Your task to perform on an android device: Set a timer for 10 minutes and 10 seconds and start it
Image 0: 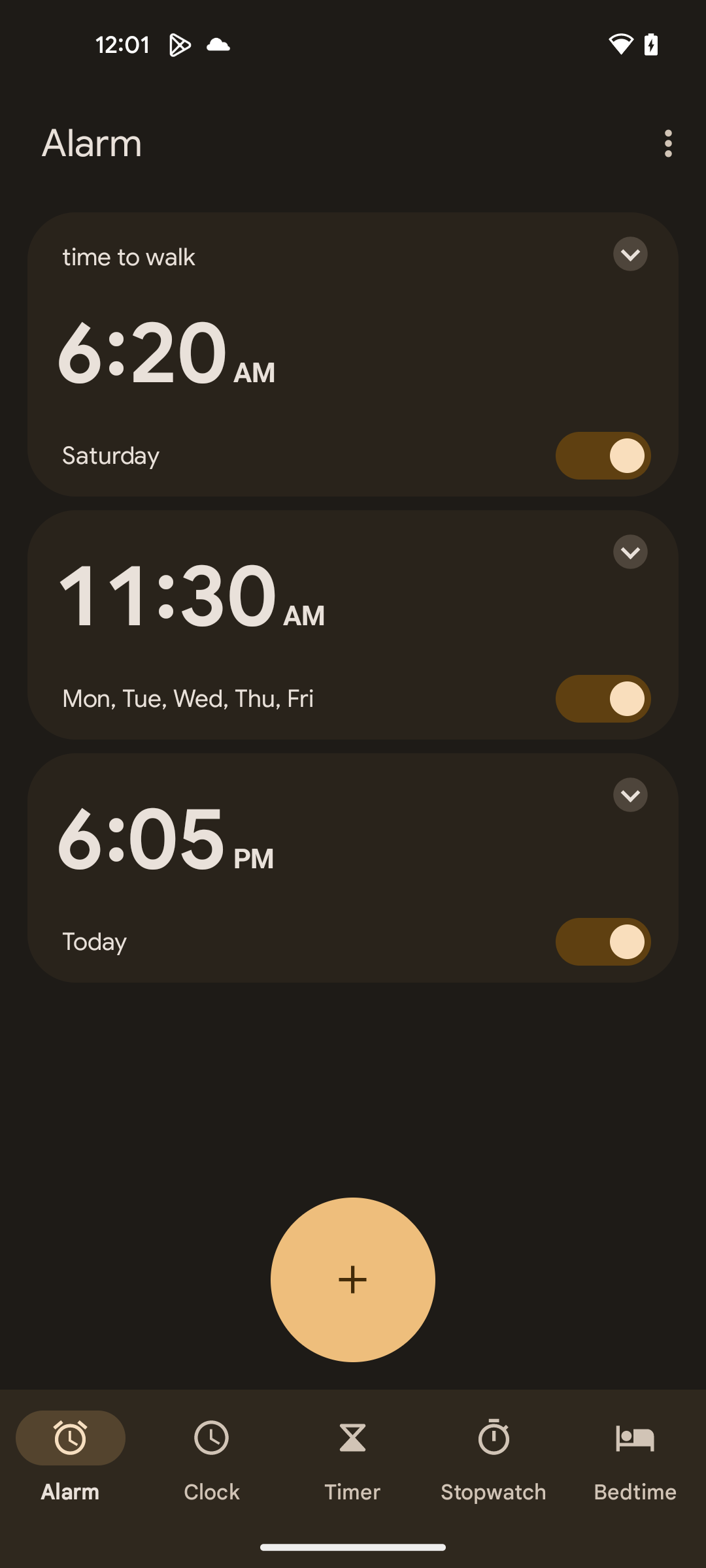
Go to the timer section
Step 0: click (353, 1458)
Image 1: 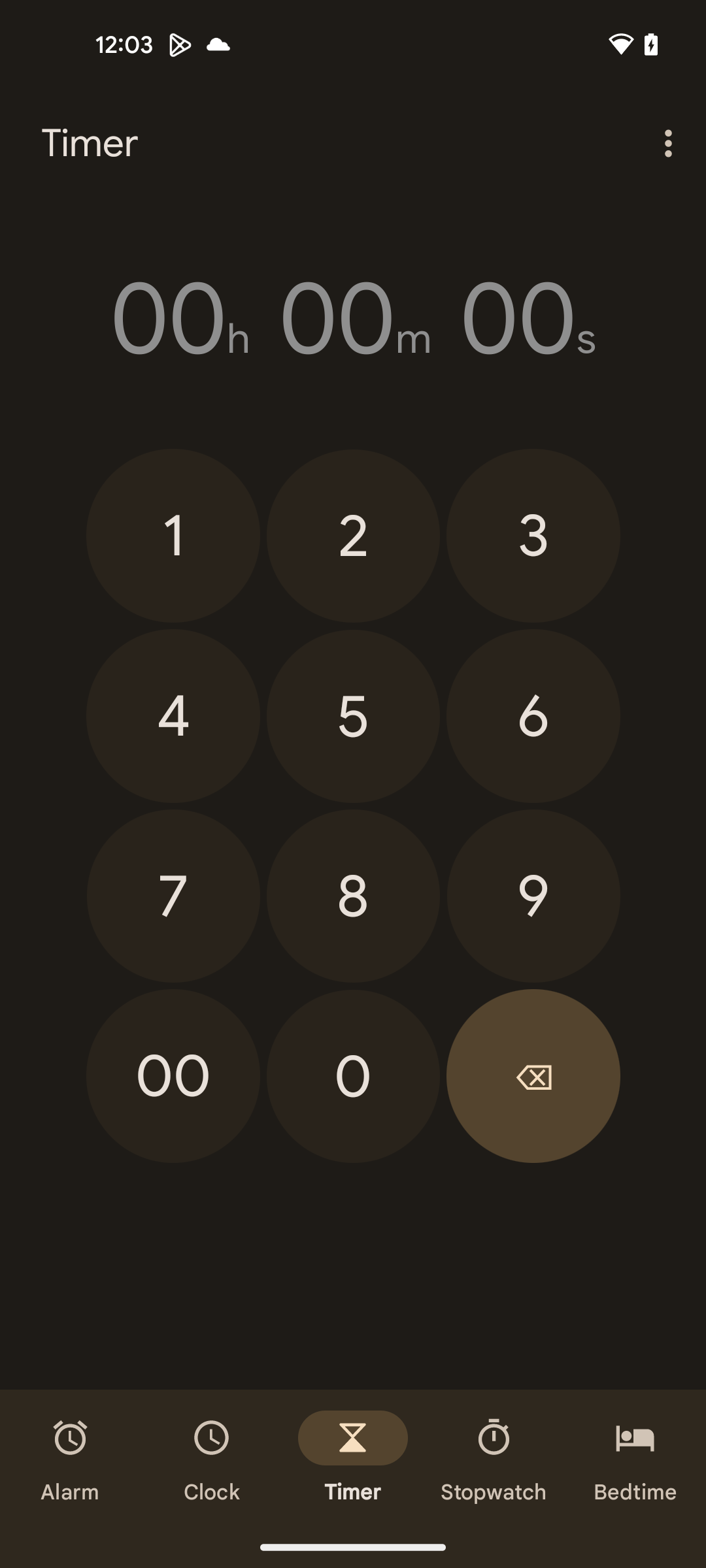
Set the timer for 10 minutes and 10 seconds
Step 1: click (173, 536)
Image 2: 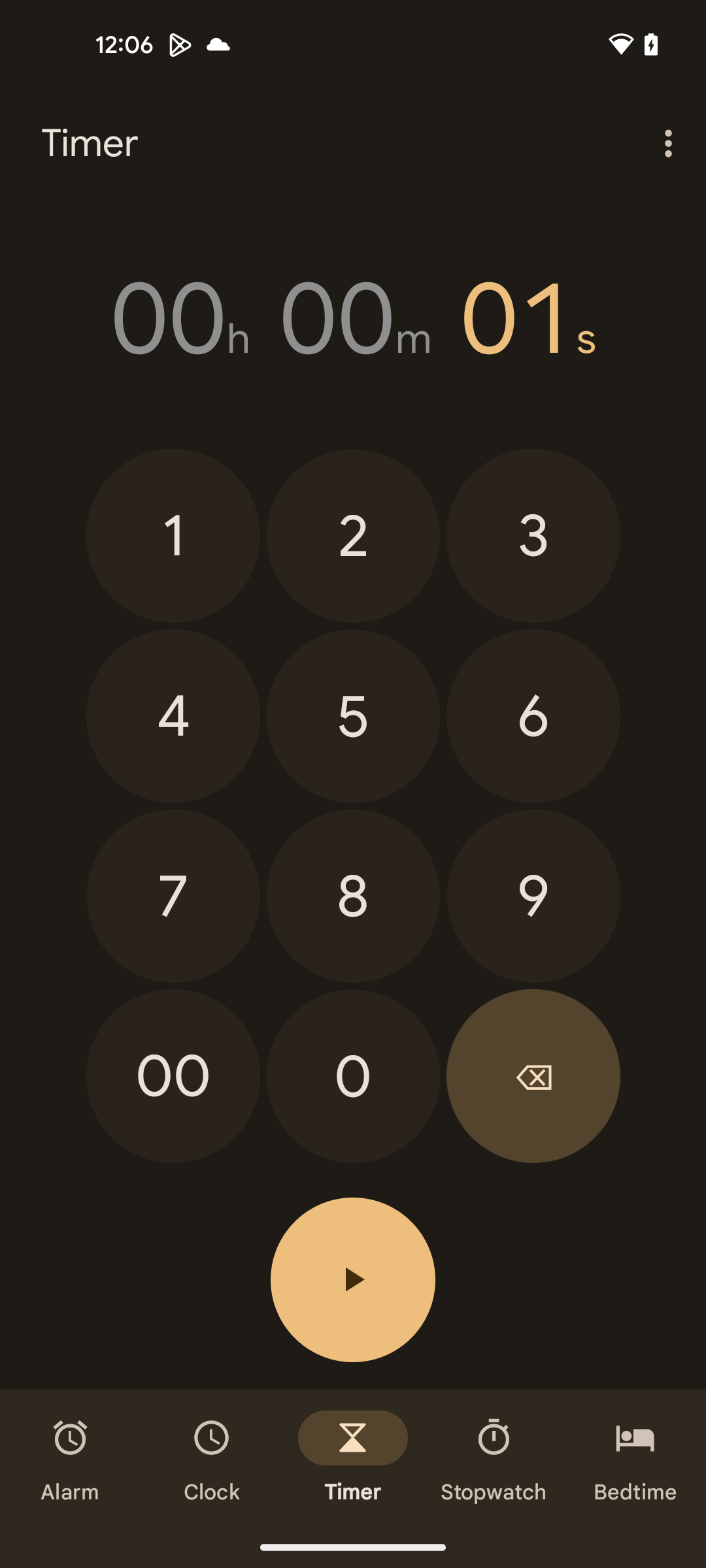
Set the timer for 10 minutes and 10 seconds
Step 2: click (353, 1075)
Image 3: 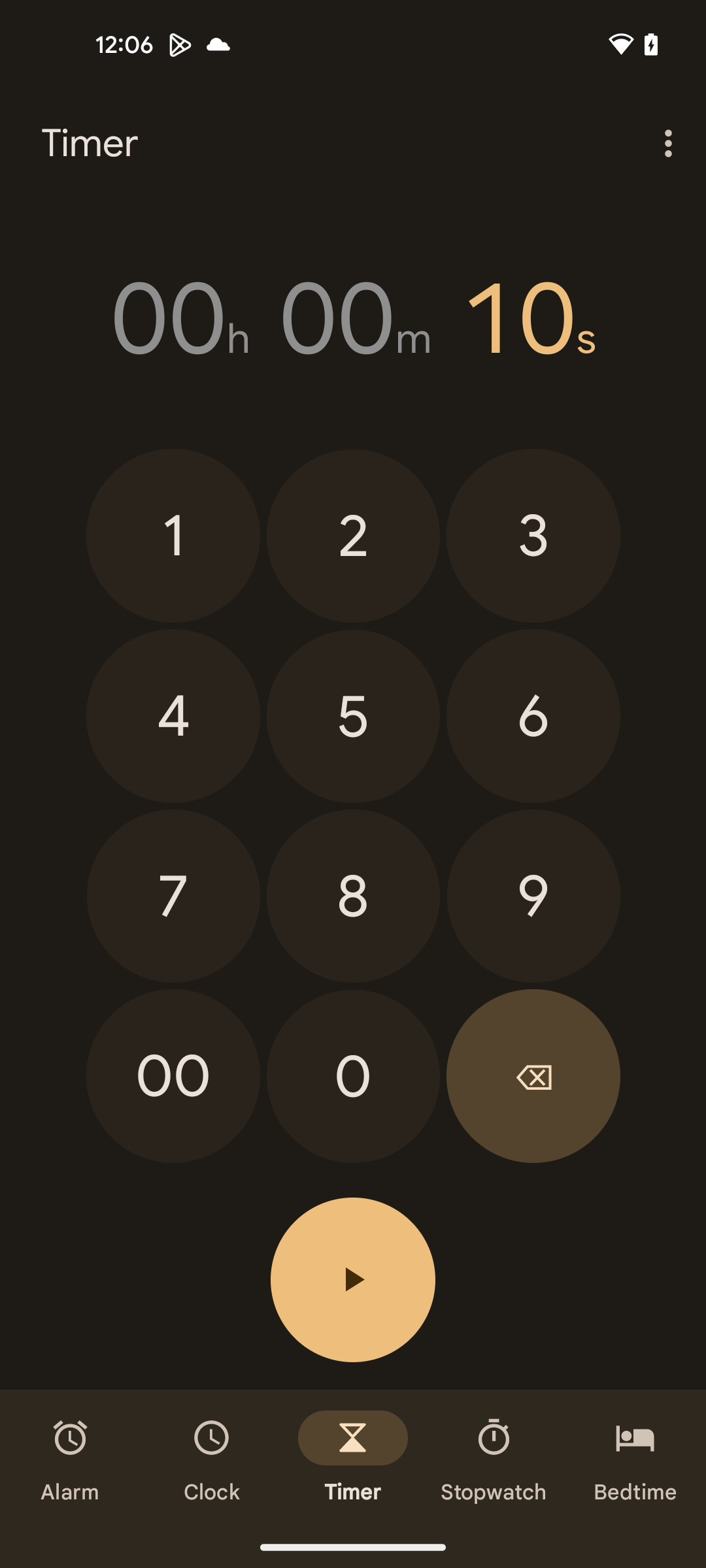
Set the timer for 10 minutes and 10 seconds
Step 3: click (173, 536)
Image 4: 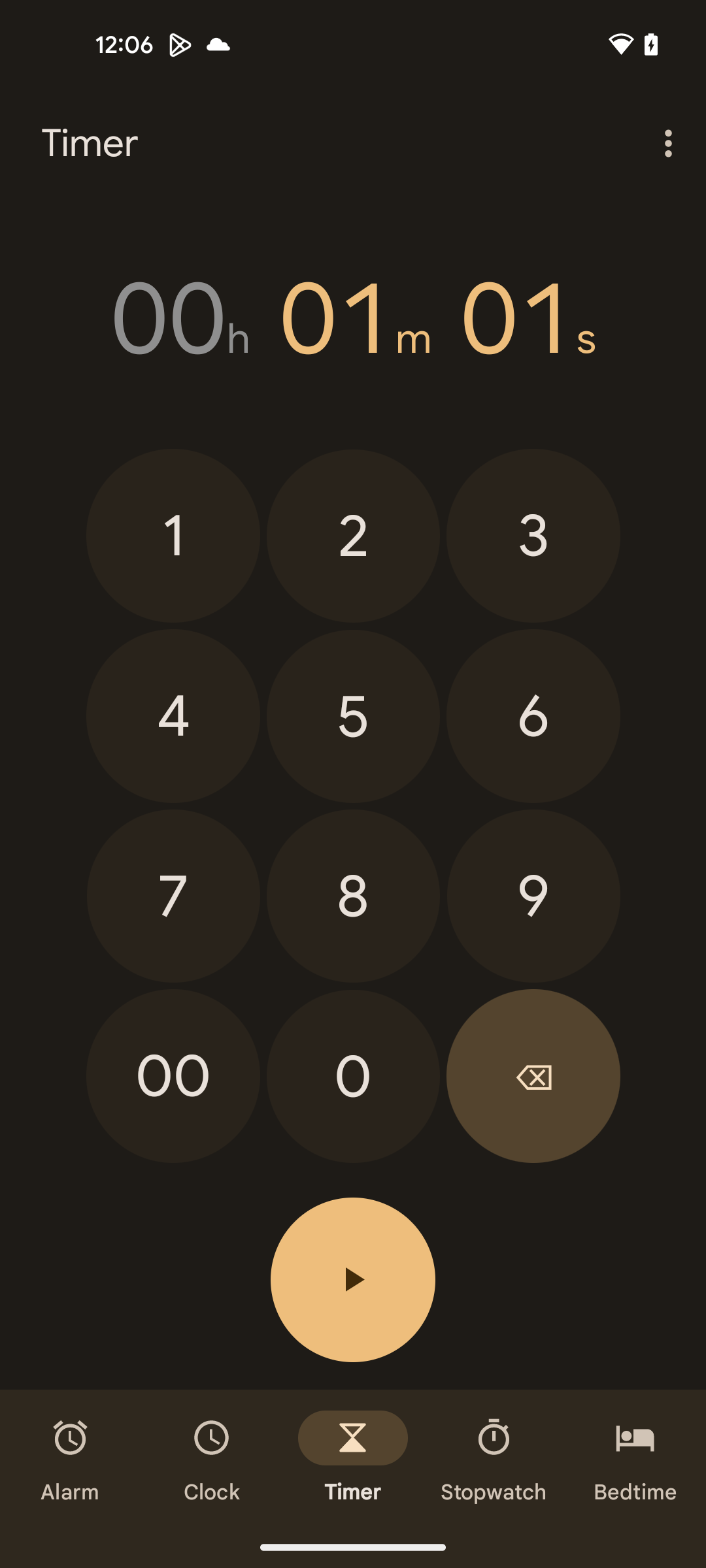
Set the timer for 10 minutes and 10 seconds
Step 4: click (353, 1075)
Image 5: 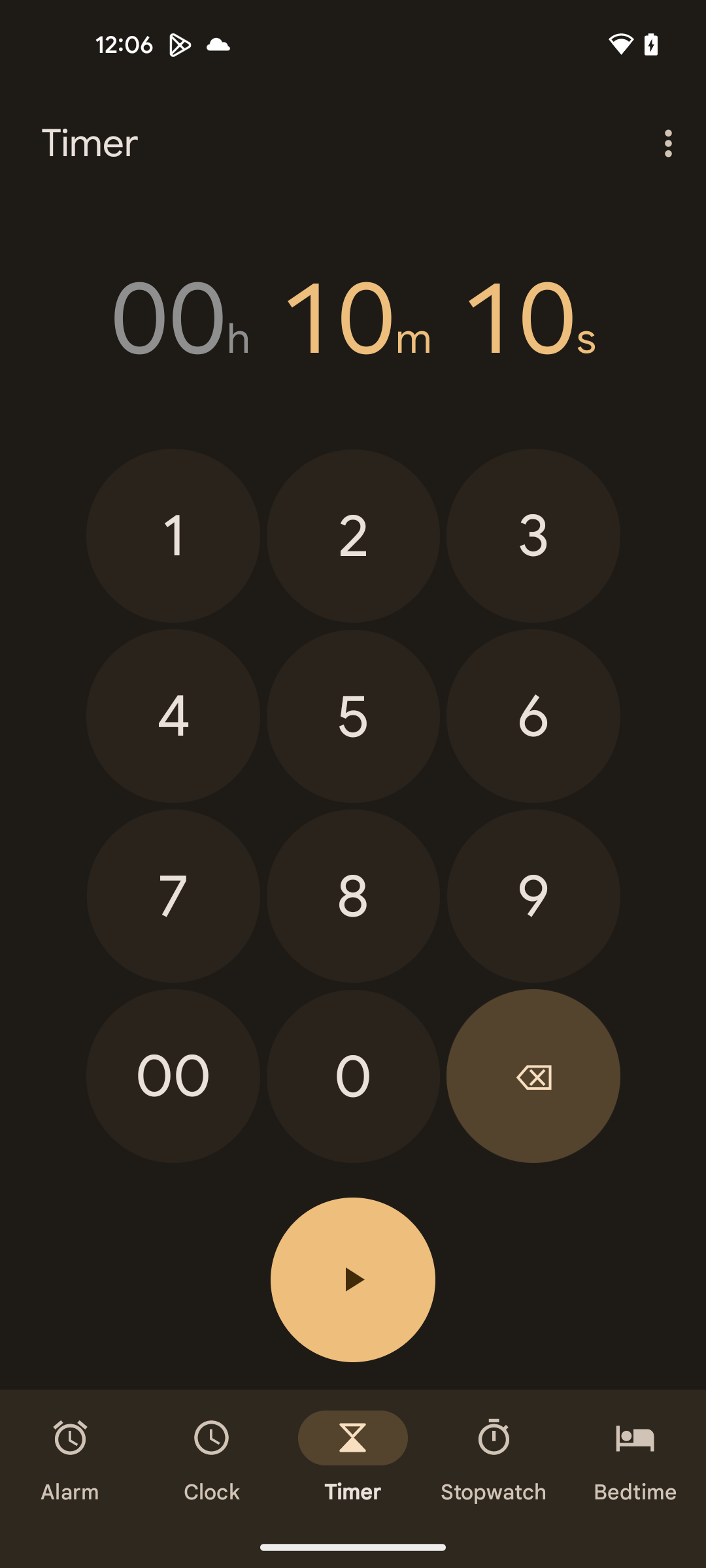
Click on the start button
Step 5: click (353, 1279)